Your task to perform on an android device: In the Omio app, Search for the Citrus Park to Florida Ridge Bus on August 17, 2023, from 7:45 a.m. to 2:05 p.m. in Florida.
Image 0: 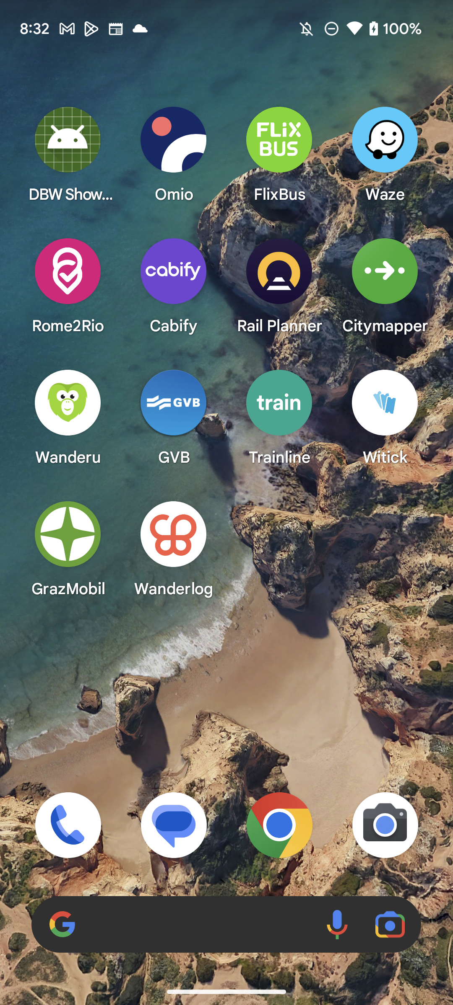
Open the Omio app
Step 0: open app "Omio"
Image 1: 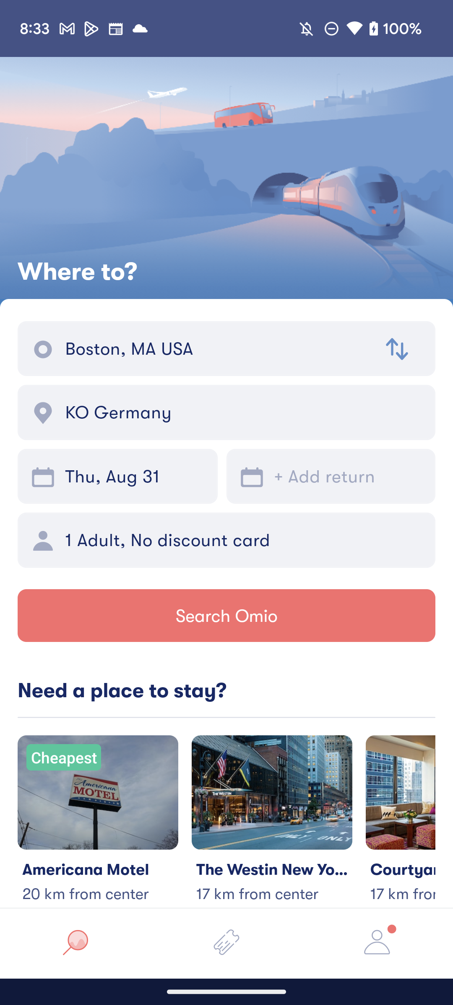
Click on the Boston,Ma USA option 
Step 1: click (218, 348)
Image 2: 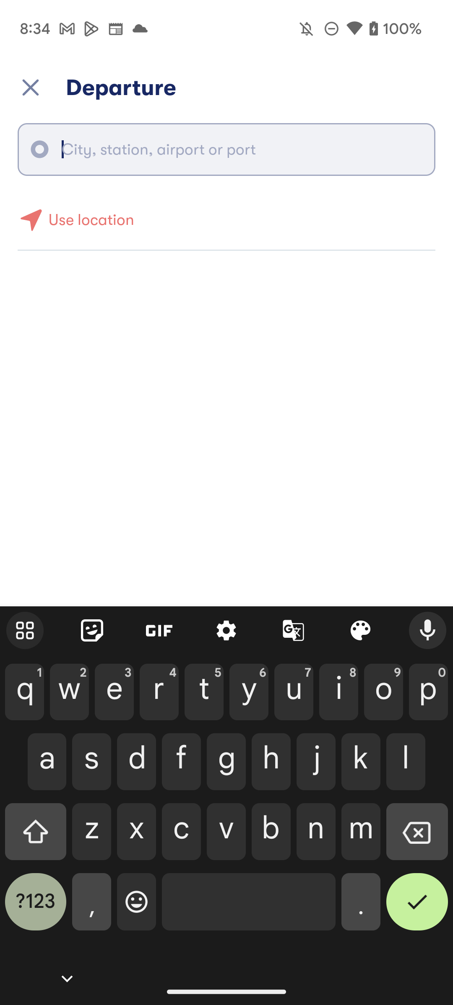
Type "Citrus Park" in Departure search bar
Step 2: type "Citrus Park"
Image 3: 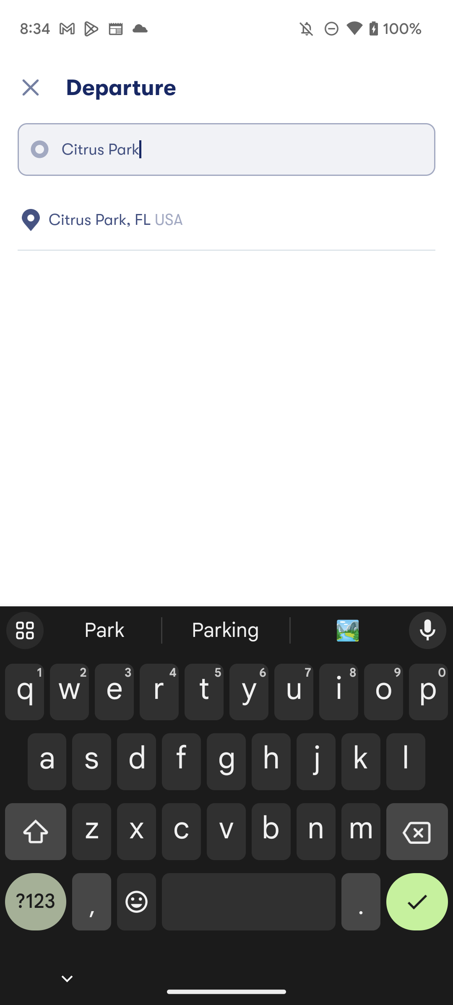
Click on the Citrus Park,FL USA result
Step 3: click (240, 220)
Image 4: 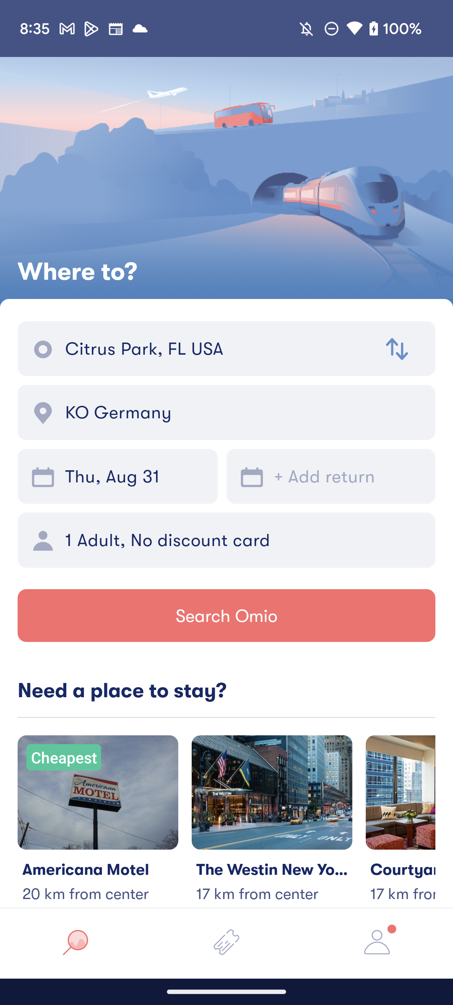
Click on the Ko Germany option
Step 4: click (52, 410)
Image 8: 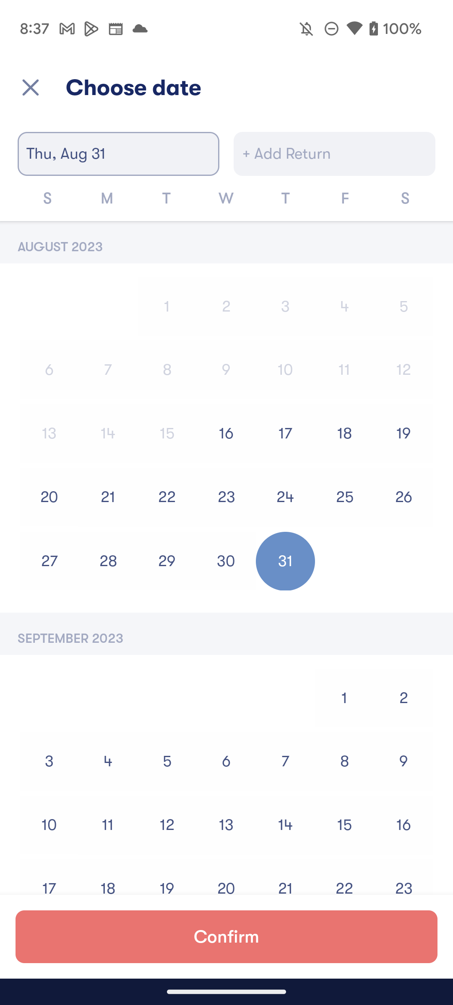
Click on the 17 date of august 2023
Step 8: click (285, 433)
Image 9: 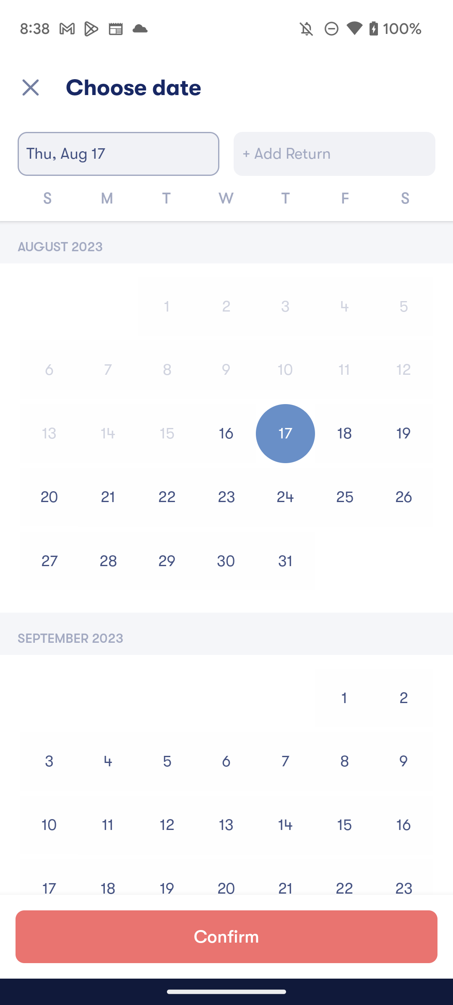
Click on the Confirm button at the bottom of the screen
Step 9: click (226, 936)
Image 10: 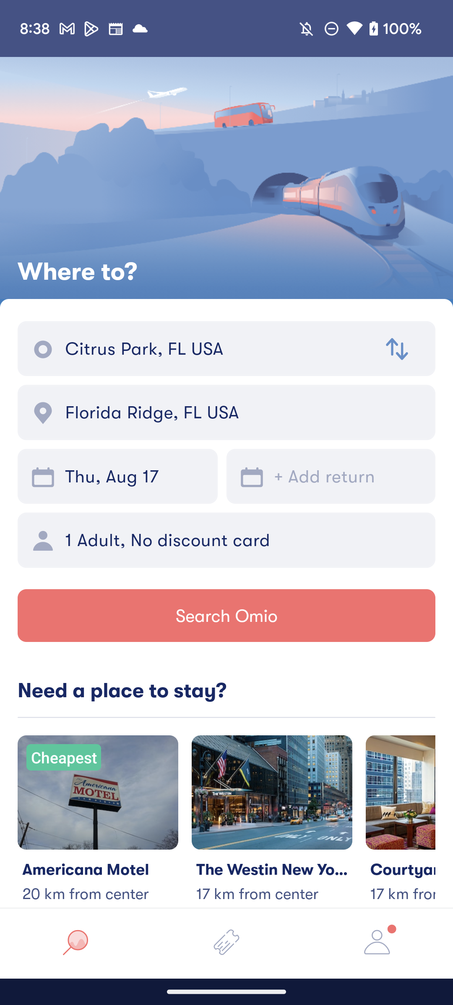
Click on the Search omio button
Step 10: click (357, 626)
Image 11: 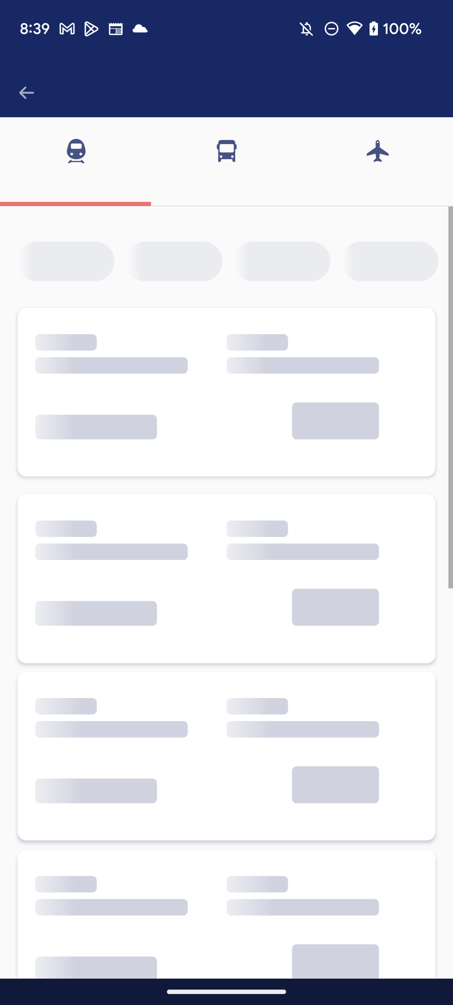
Click on the Search omio button
Step 11: wait